Your task to perform on an android device: My old camera is broken, so I want to utilize the Amazon app to look for a new camera for photography.
Image 0: 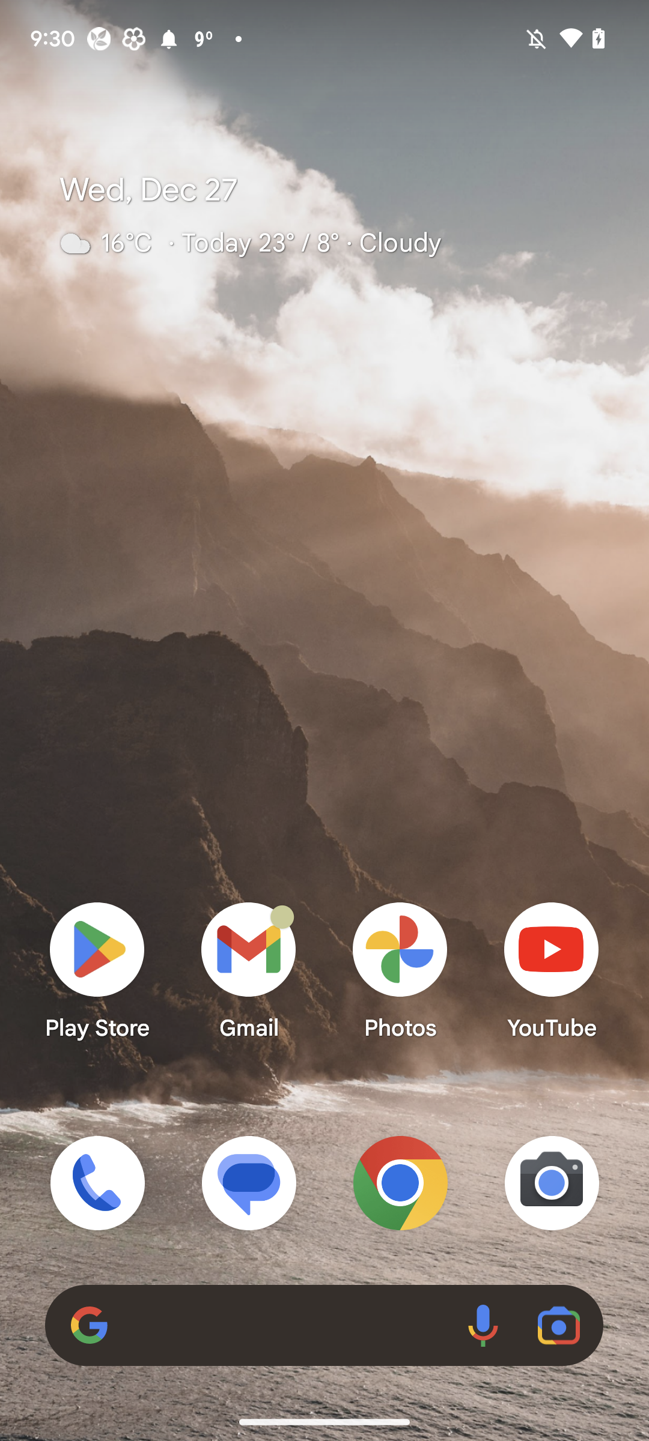
Open Amazon app
Step 0: open app "Amazon"
Image 1: 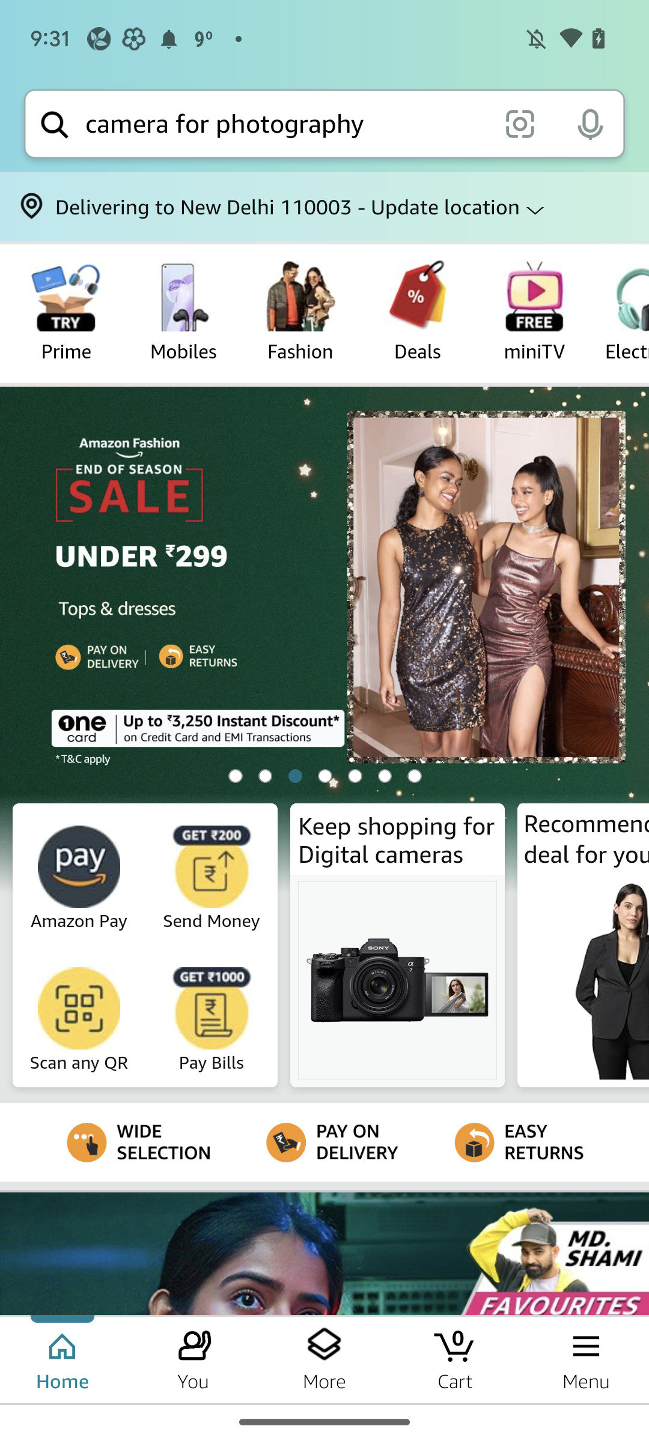
Click on the search bar at the top of the screen
Step 1: click (285, 124)
Image 2: 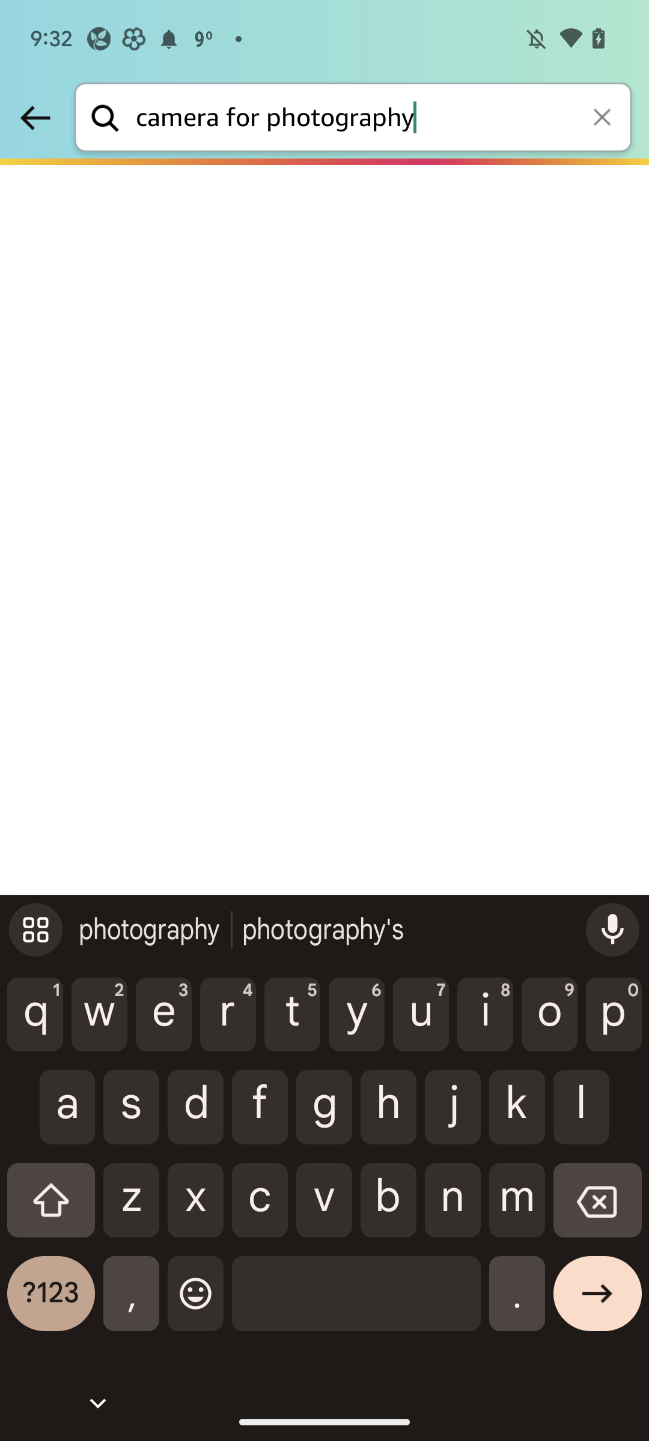
Click on the search bar at the top of the screen
Step 2: wait
Image 3: 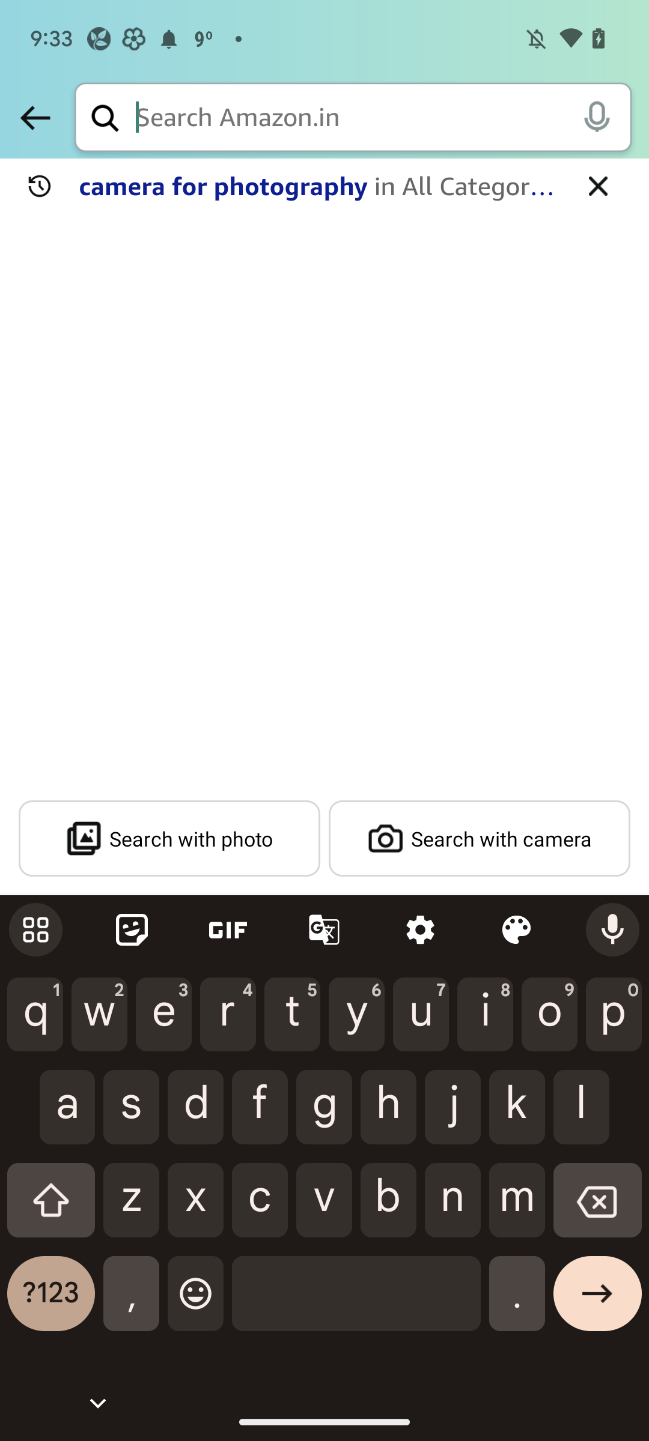
Search for camera
Step 3: type "Camera for photography"